Your task to perform on an android device: For my workstation, I needed a desk, so search "workstation standing desk" for me on the Flipkart app.
Image 0: 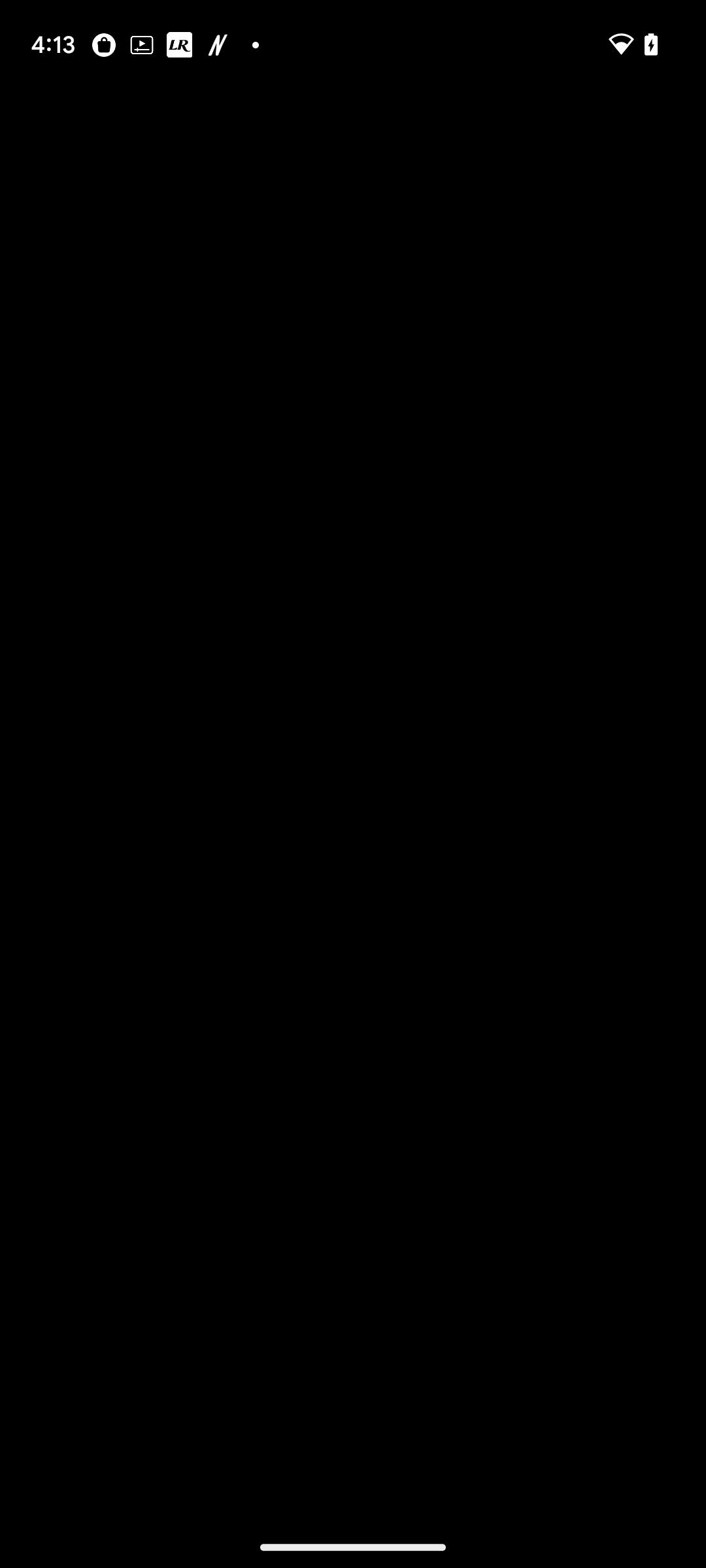
open the Flipkart app.
Step 0: open app "Flipkart"
Image 1: 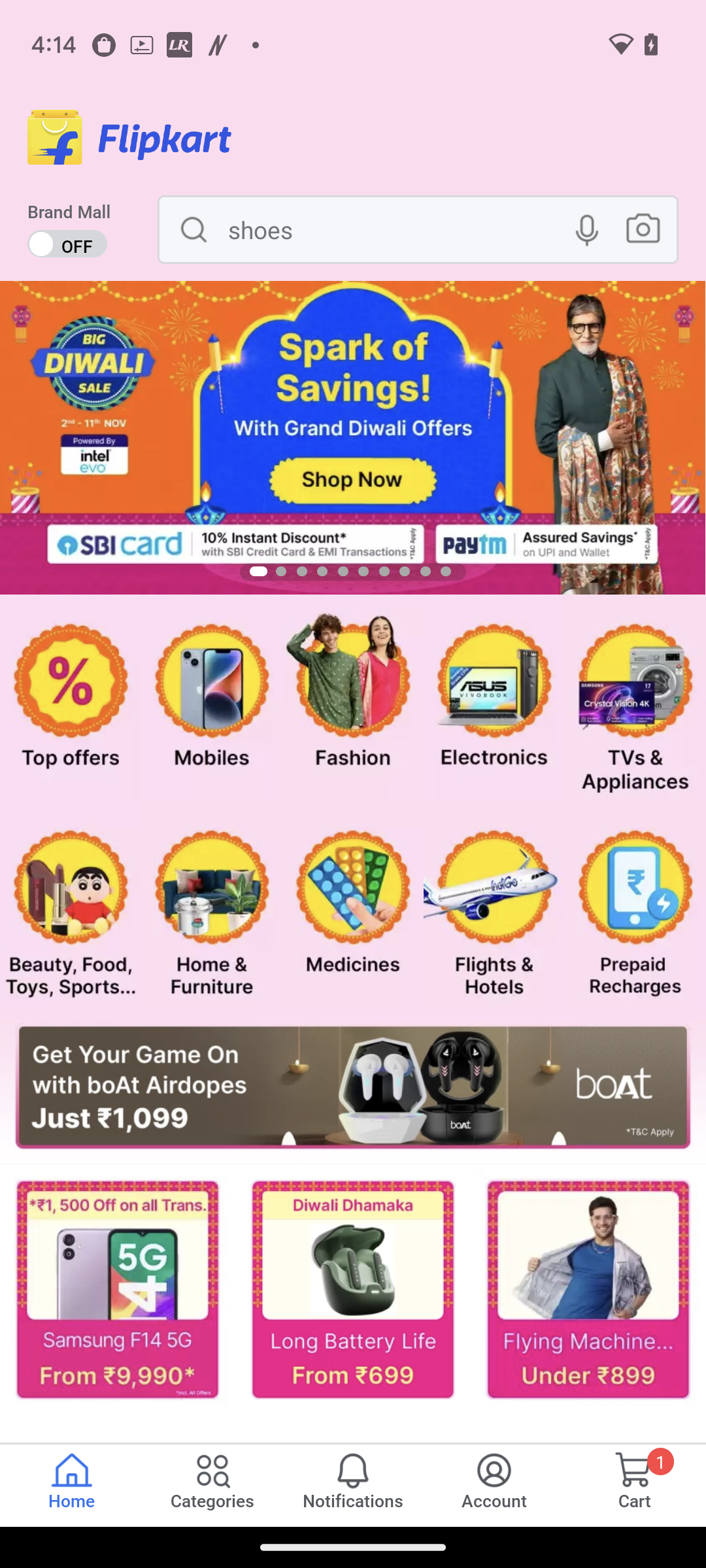
Click on the search box.
Step 1: click (323, 244)
Image 2: 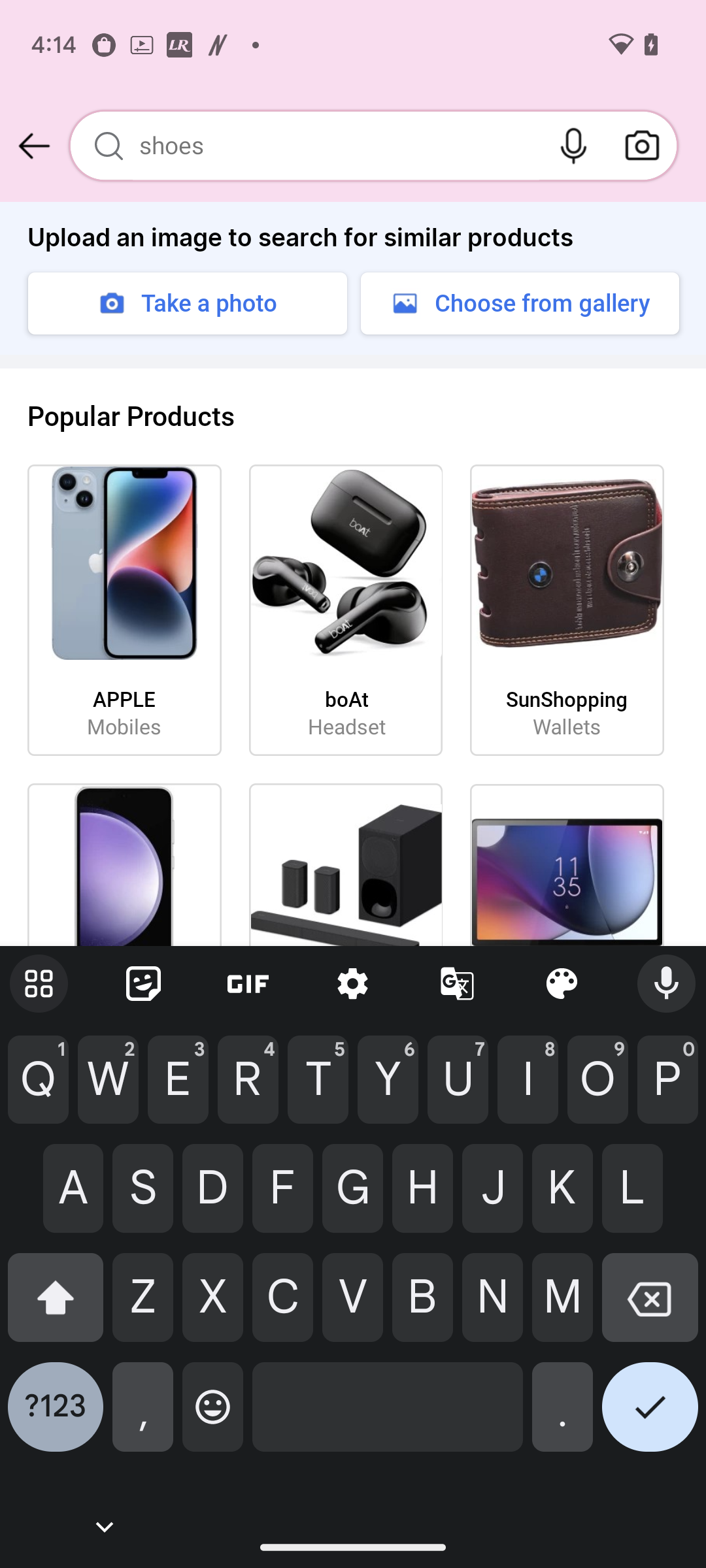
Type workstation standing desk in the search box.
Step 2: type "workstation standing desk"
Image 3: 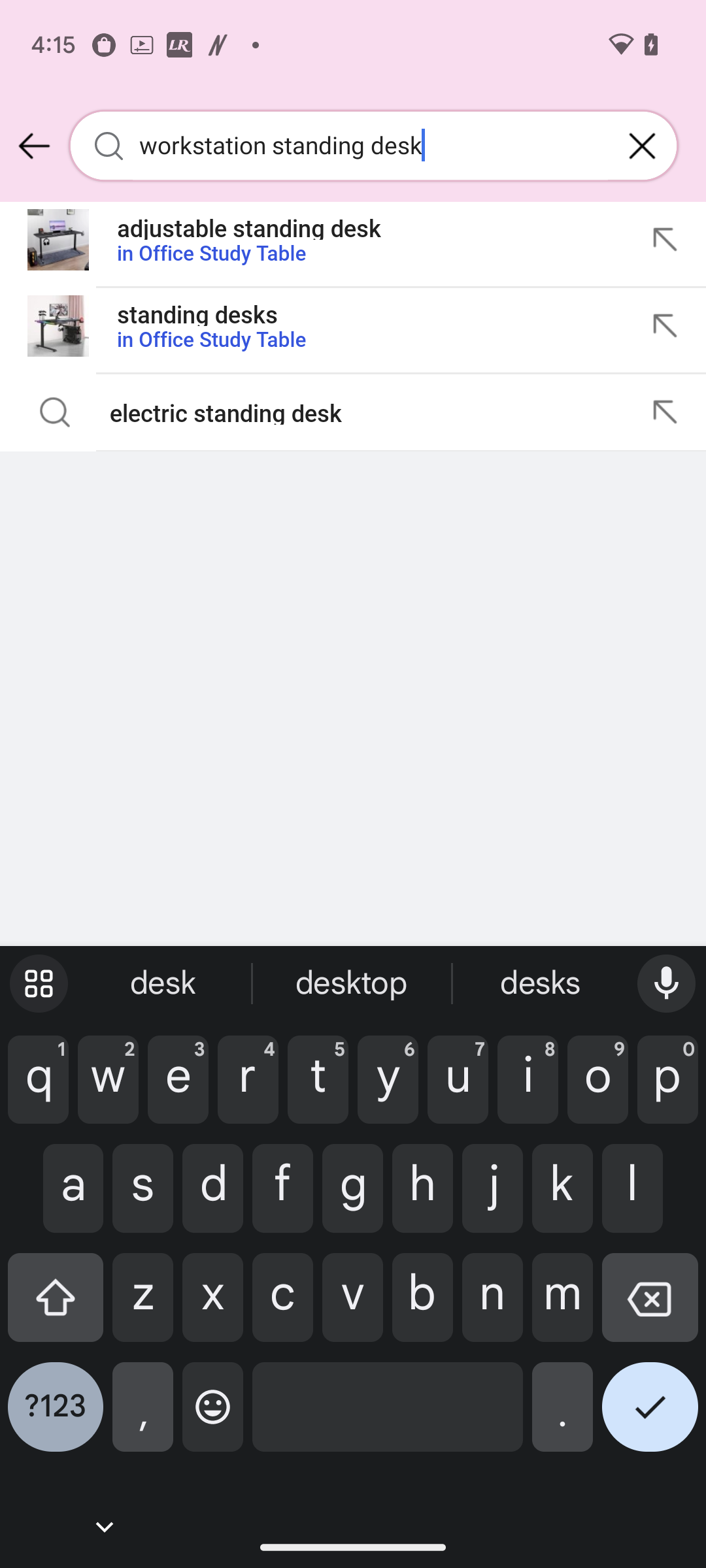
Click on the Right Tick icon at the bottom right corner of the Keyboard. 
Step 3: click (650, 1417)